Your task to perform on an android device: The video is of poor quality, which causes discomfort to my eyes. The video that is presently playing in the YouTube app should have its video quality changed to 1080p60.
Image 0: 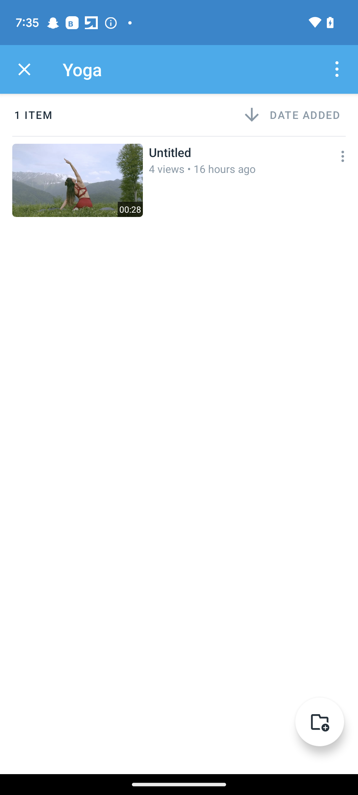
Open the YouTube app
Step 0: open app "YouTube"
Image 1: 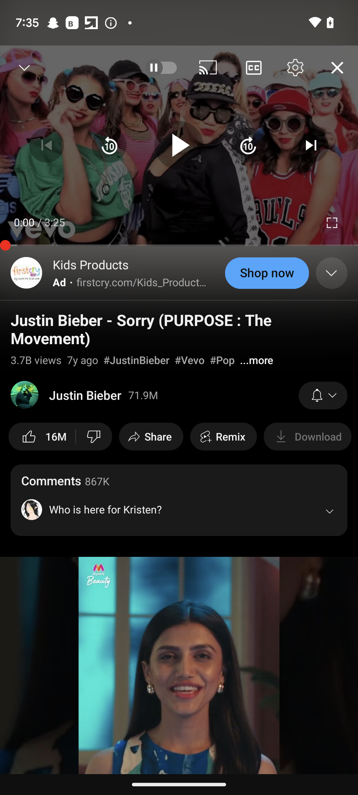
Click on the setting button in the top right corner.
Step 1: click (295, 67)
Image 2: 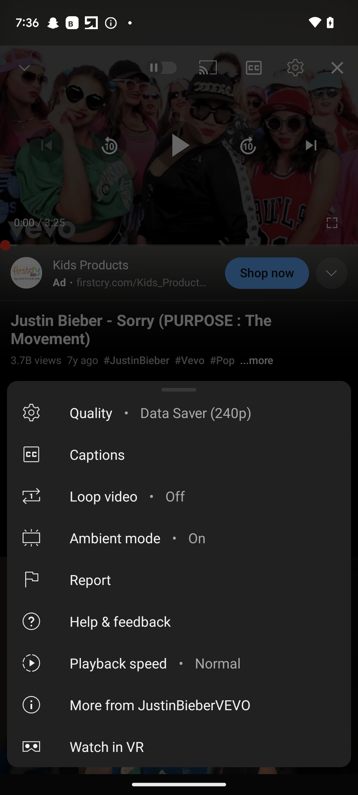
Click on the quality option.
Step 2: click (77, 412)
Image 3: 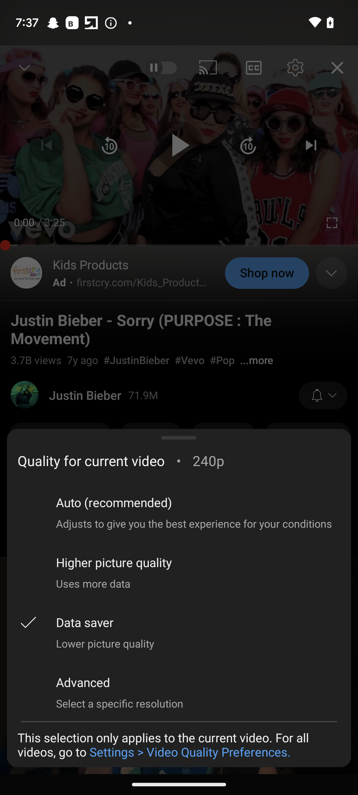
Click on the advanced option at the bottom of the screen.
Step 3: click (83, 682)
Image 4: 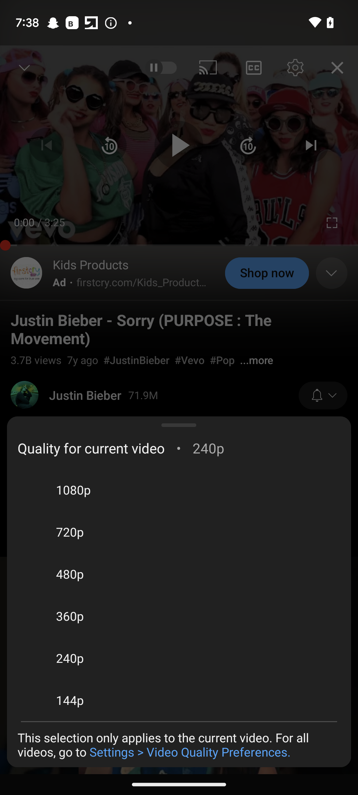
Click on the 1080p quality.
Step 4: click (179, 490)